Your task to perform on an android device: In the gallery, show me all of the most recent pictures and videos captured on my phone.
Image 0: 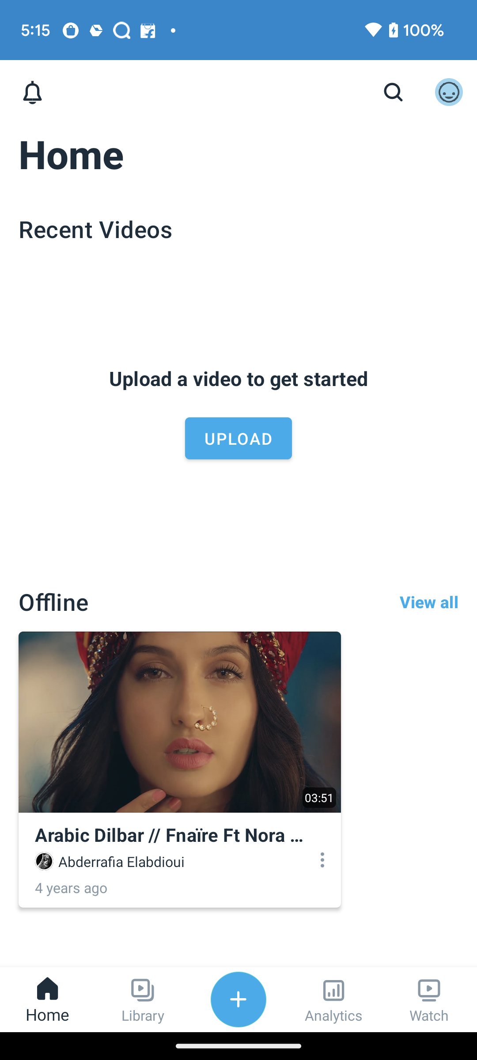
Open the gallery app.
Step 0: open app "Gallery"
Image 1: 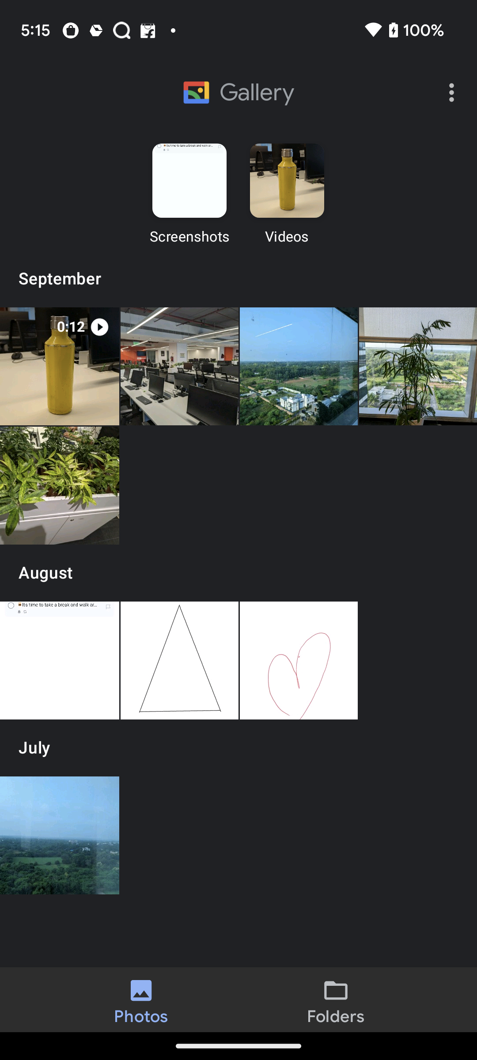
Click on the first video on the screen.
Step 1: click (60, 366)
Image 2: 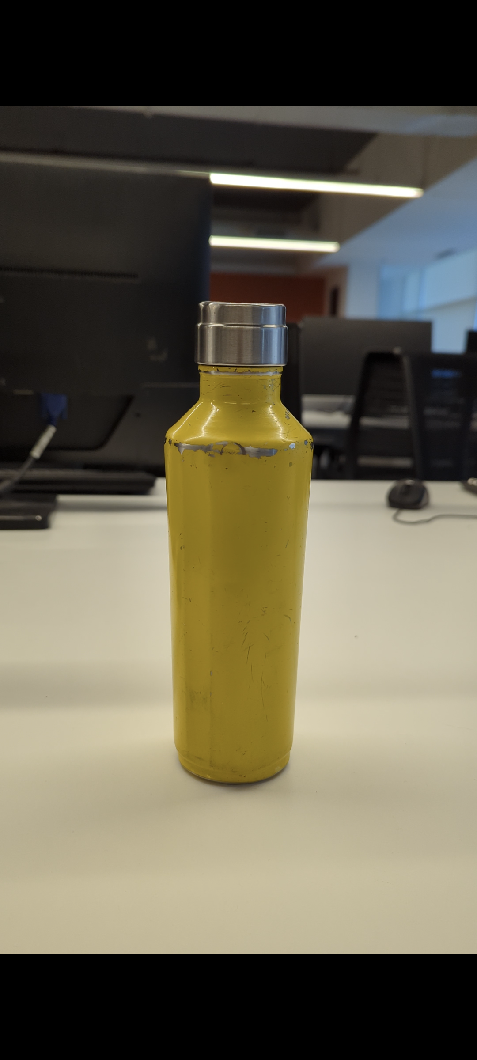
Swipe from right to left on the screen.
Step 2: scroll right